Your task to perform on an android device: Open the EduRev app and learn the basic concepts of decimals in mathematics for the Class 3 course.
Image 0: 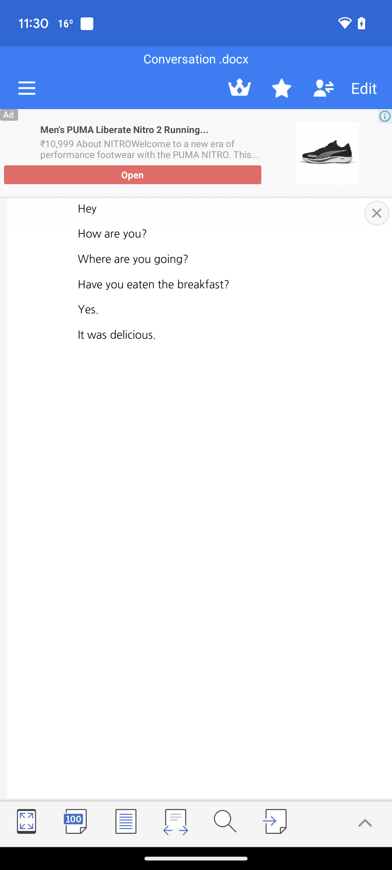
Open the EduRev app
Step 0: open app "EduRev"
Image 1: 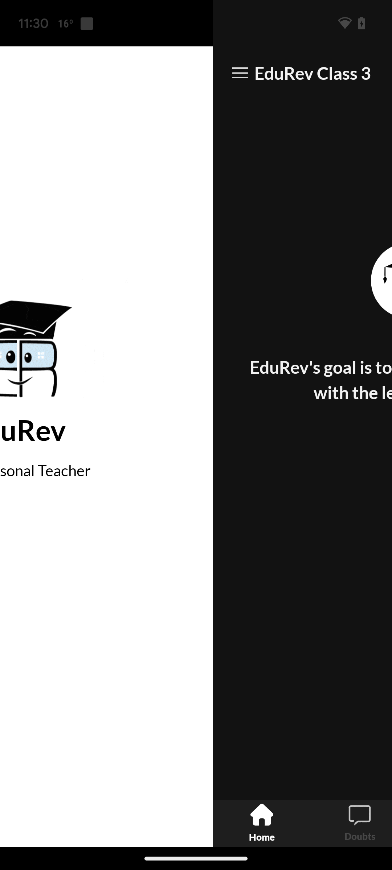
Open the EduRev app
Step 1: wait
Image 2: 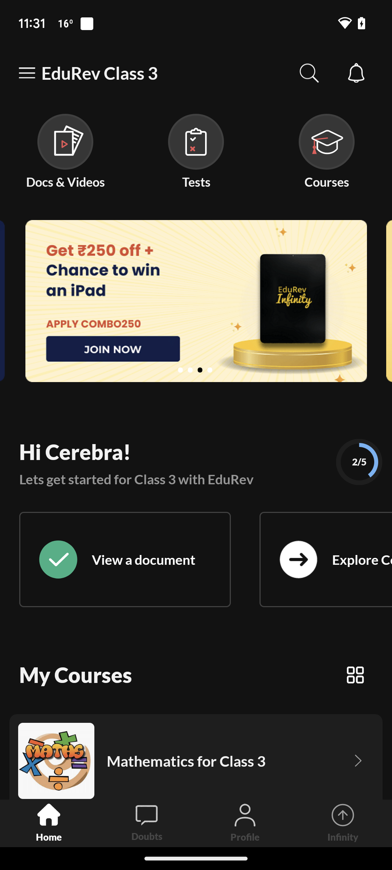
Click on the course tab at the top of the screen
Step 2: click (326, 151)
Image 3: 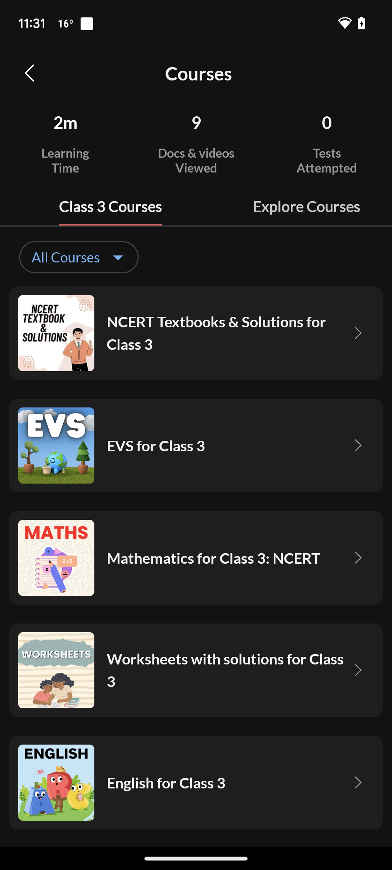
Swipe up
Step 3: scroll down
Image 4: 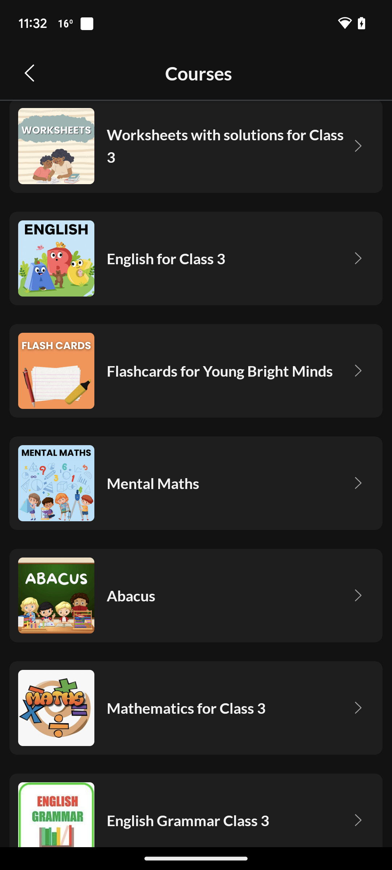
Open Mathematics for Class 3 course
Step 4: click (234, 708)
Image 5: 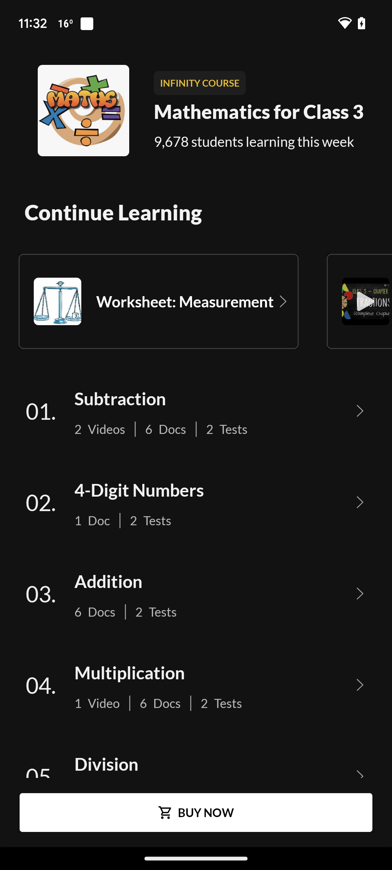
Swipe up to decimals topic
Step 5: scroll down
Image 6: 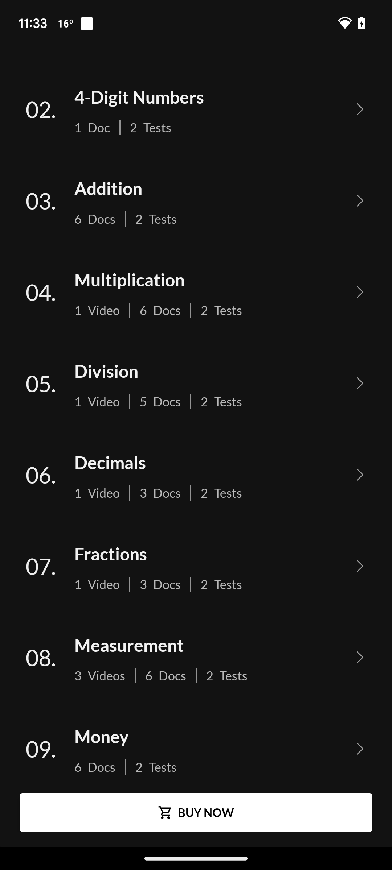
Open the decimals topic
Step 6: click (196, 475)
Image 7: 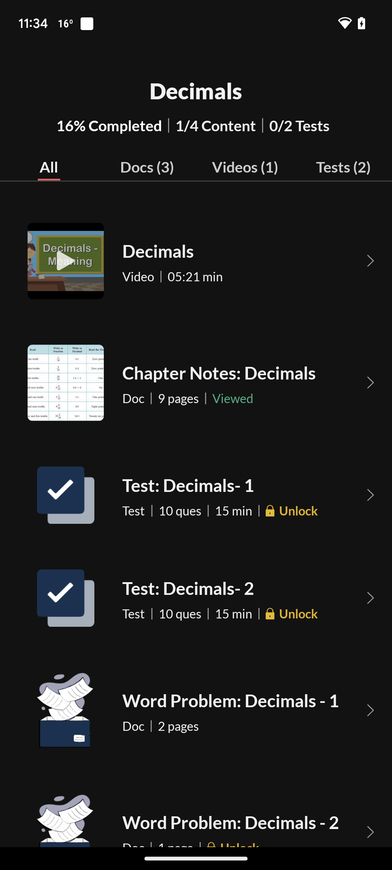
Click on the chapter notes: decimals
Step 7: click (222, 373)
Image 8: 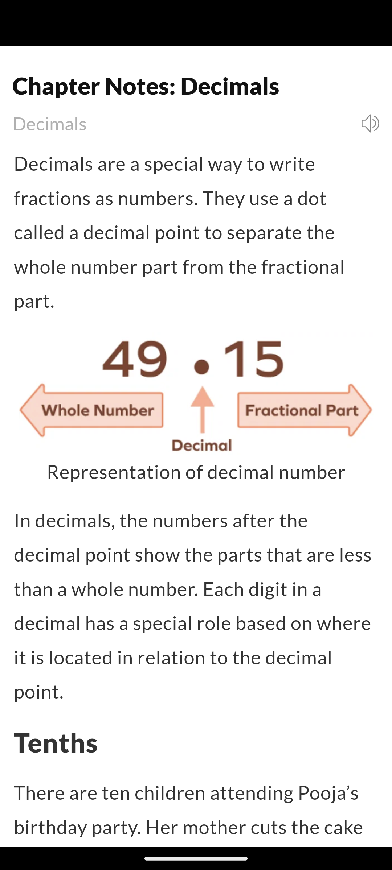
Swipe up 
Step 8: scroll down
Image 9: 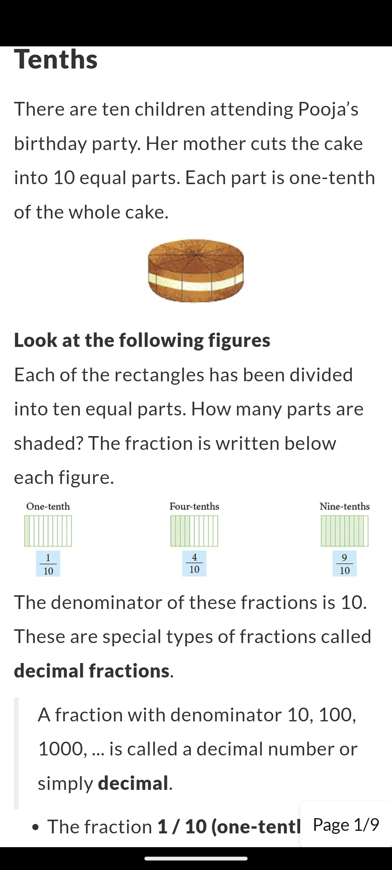
Swipe up 
Step 9: scroll down
Image 10: 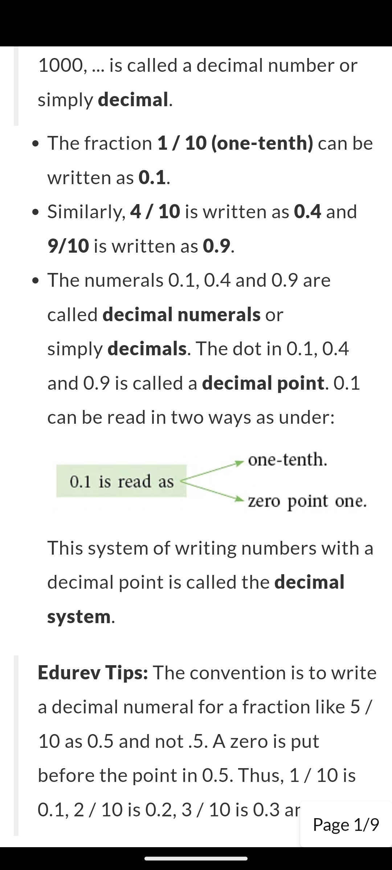
Swipe up 
Step 10: scroll down
Image 11: 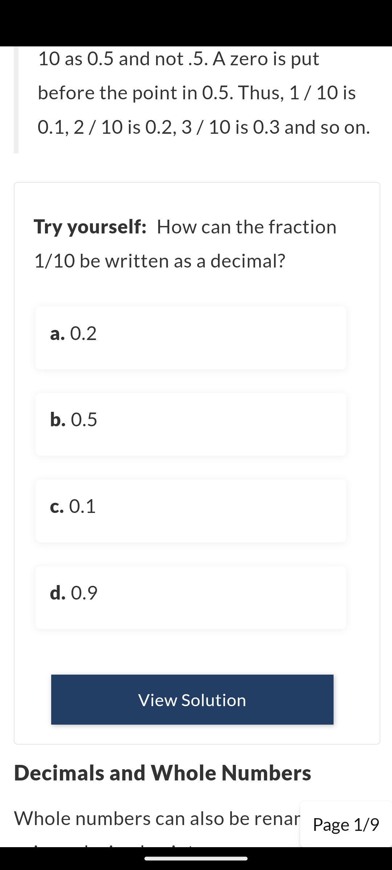
Swipe up 
Step 11: scroll down
Image 12: 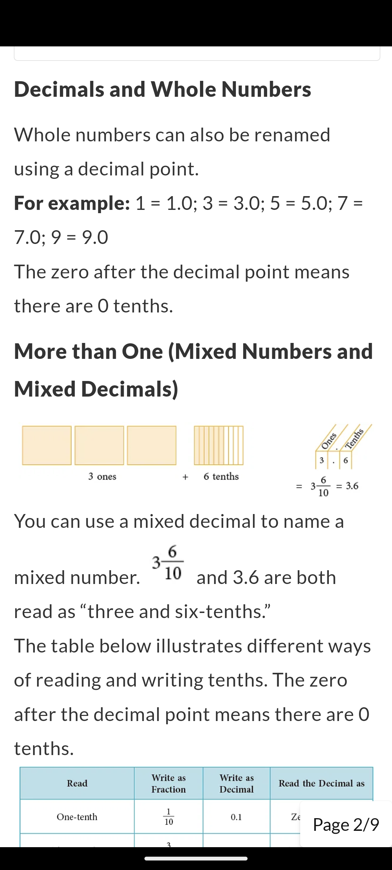
Swipe up 
Step 12: scroll down
Image 13: 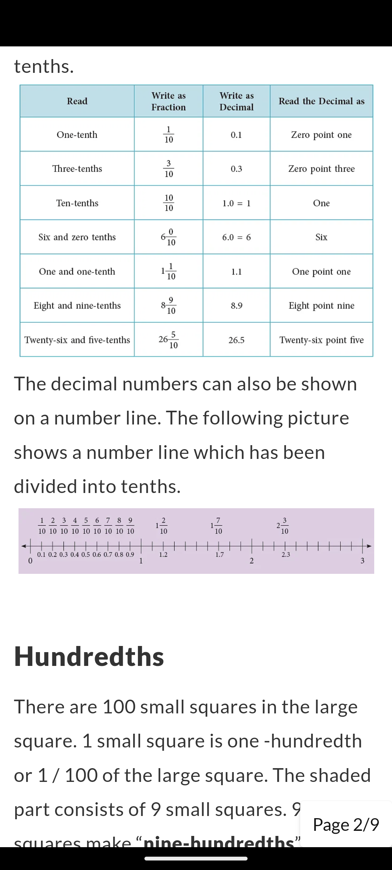
Swipe up 
Step 13: scroll down
Image 14: 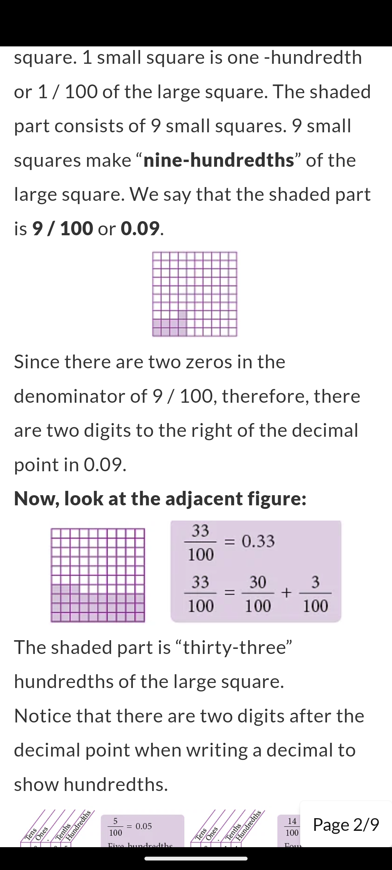
Swipe up 
Step 14: scroll down
Image 15: 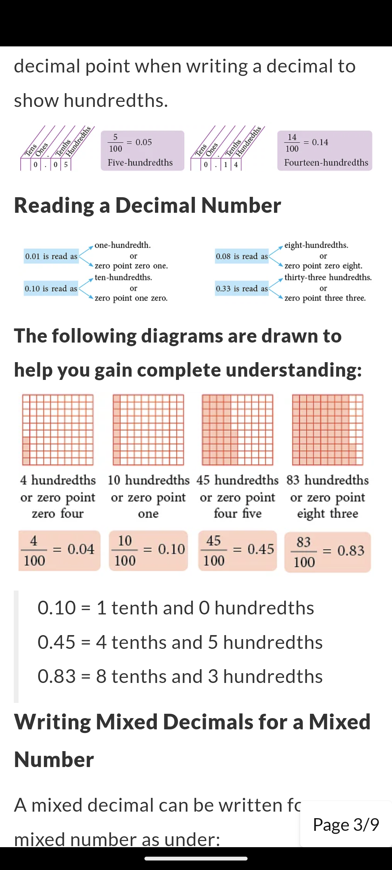
Swipe up 
Step 15: scroll down
Image 16: 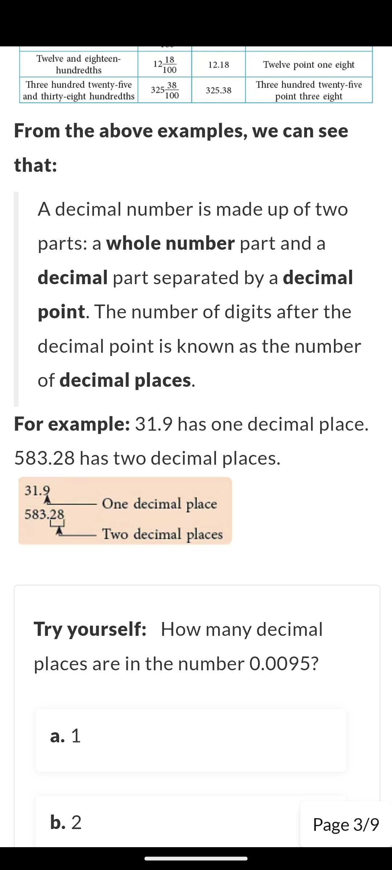
Swipe up 
Step 16: scroll down
Image 17: 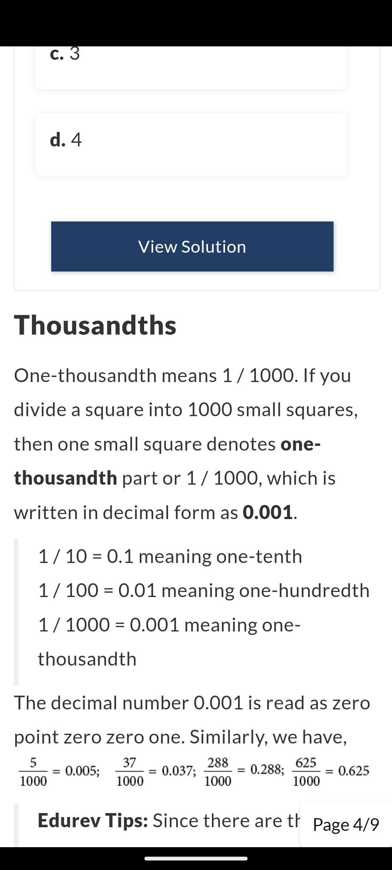
Swipe up 
Step 17: scroll down
Image 18: 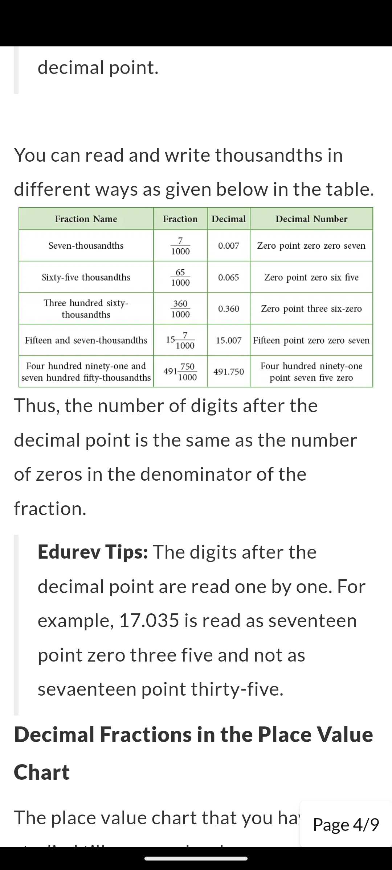
Swipe up 
Step 18: scroll down
Image 19: 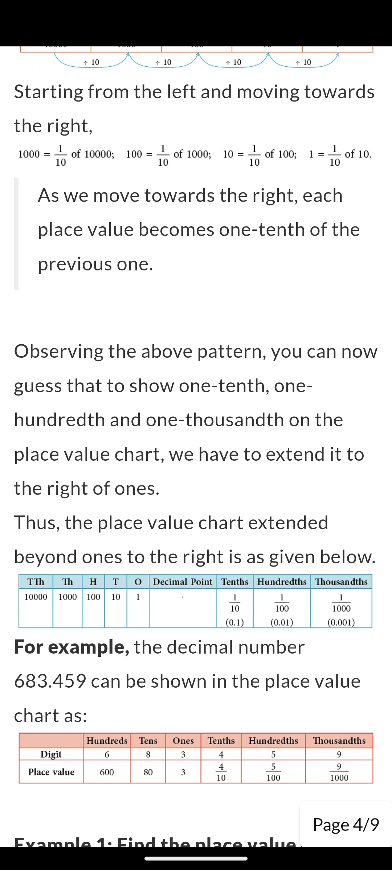
Swipe up 
Step 19: scroll down
Image 20: 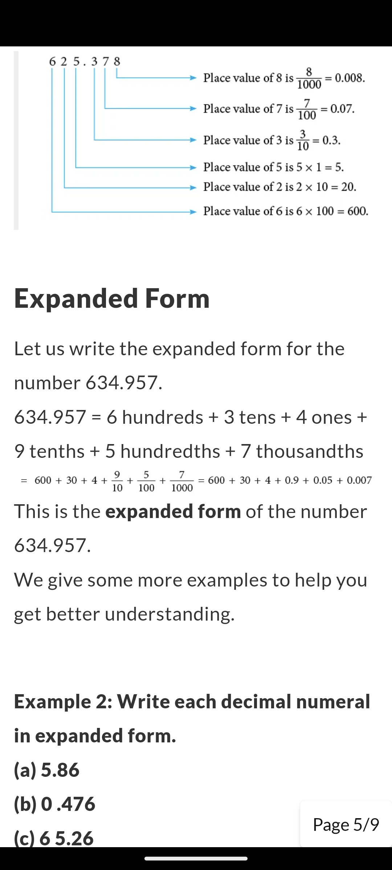
Swipe up 
Step 20: scroll down
Image 21: 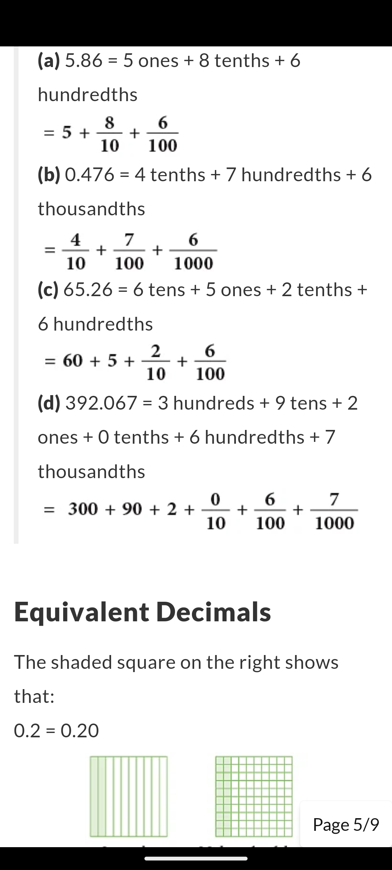
Swipe up 
Step 21: scroll down
Image 22: 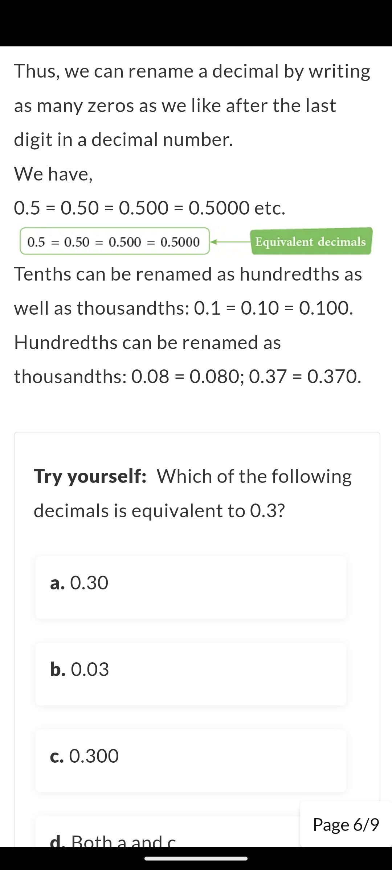
Swipe up 
Step 22: scroll down
Image 23: 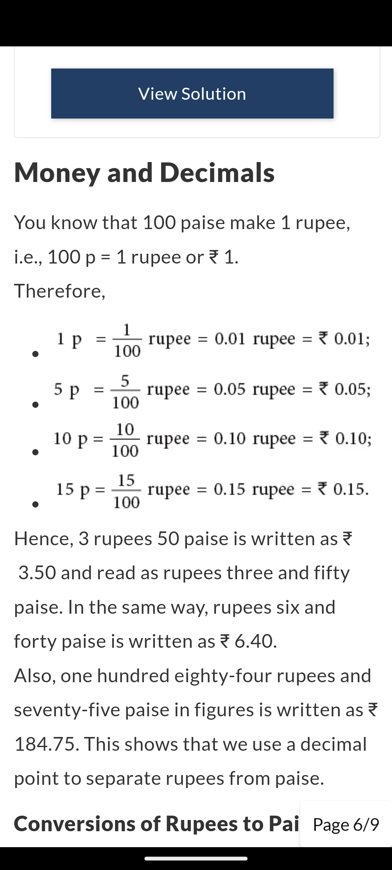
Swipe up 
Step 23: scroll down
Image 24: 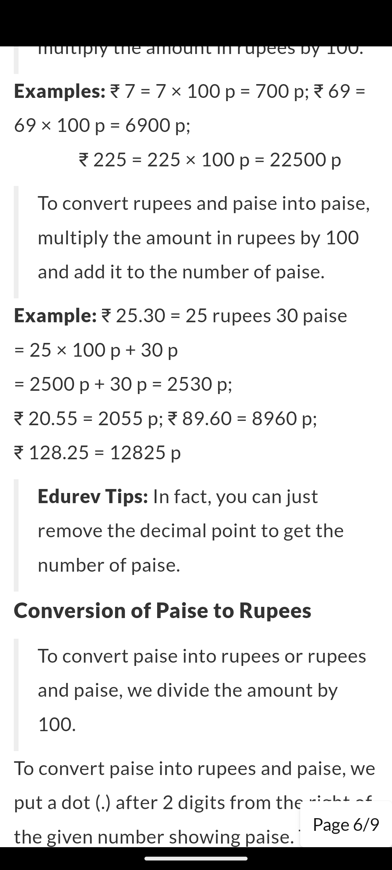
Swipe up 
Step 24: scroll down
Image 25: 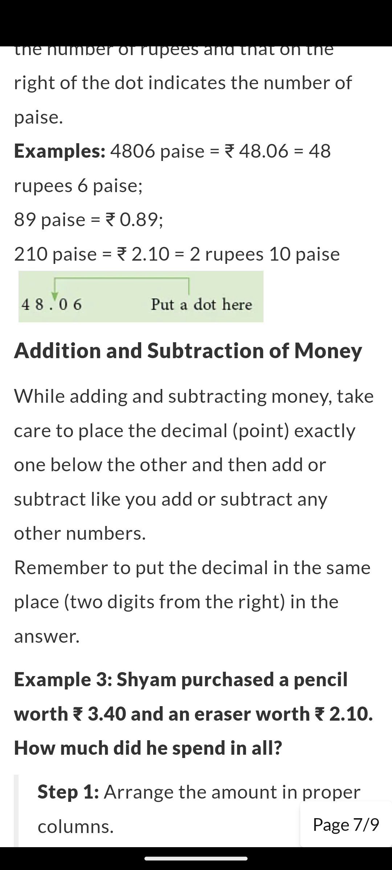
Swipe up 
Step 25: scroll down
Image 26: 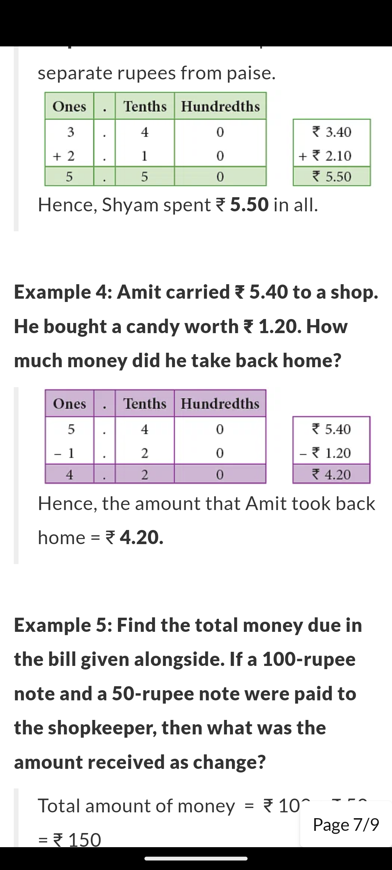
Swipe up 
Step 26: scroll down
Image 27: 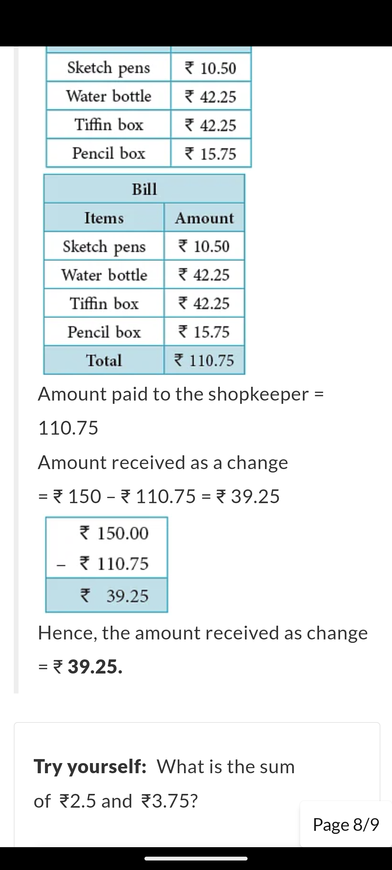
Swipe up 
Step 27: scroll down
Image 28: 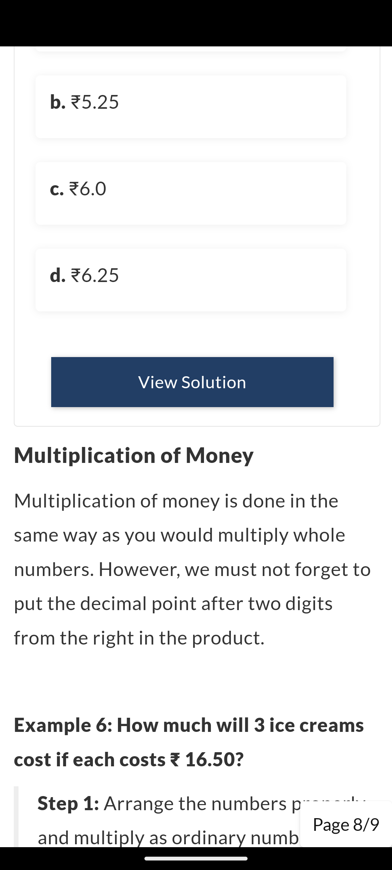
Swipe up 
Step 28: scroll down
Image 29: 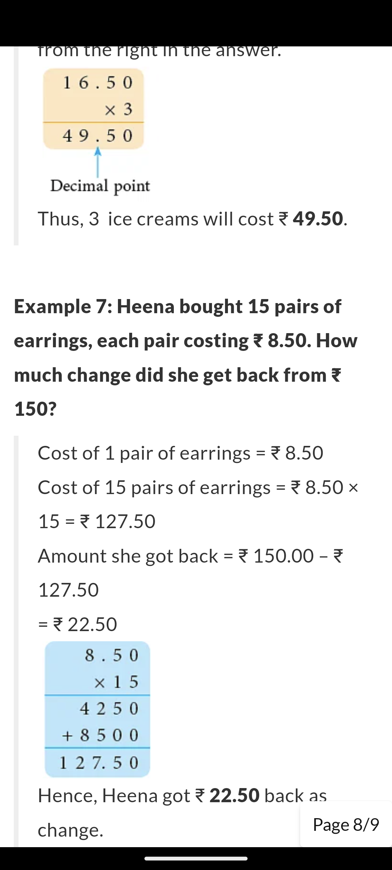
Swipe up 
Step 29: scroll down
Image 30: 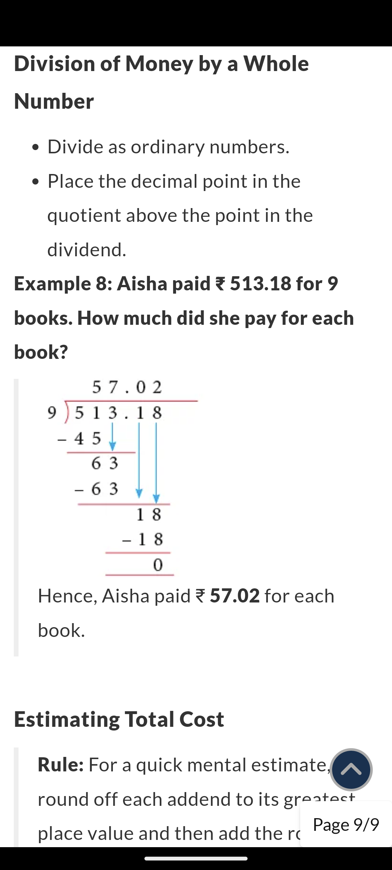
Swipe up 
Step 30: scroll down